Your task to perform on an android device: I want to search my cycling data in the Google Drive app in order to update my Peloton and Soul cycle subscriptions. 
Image 0: 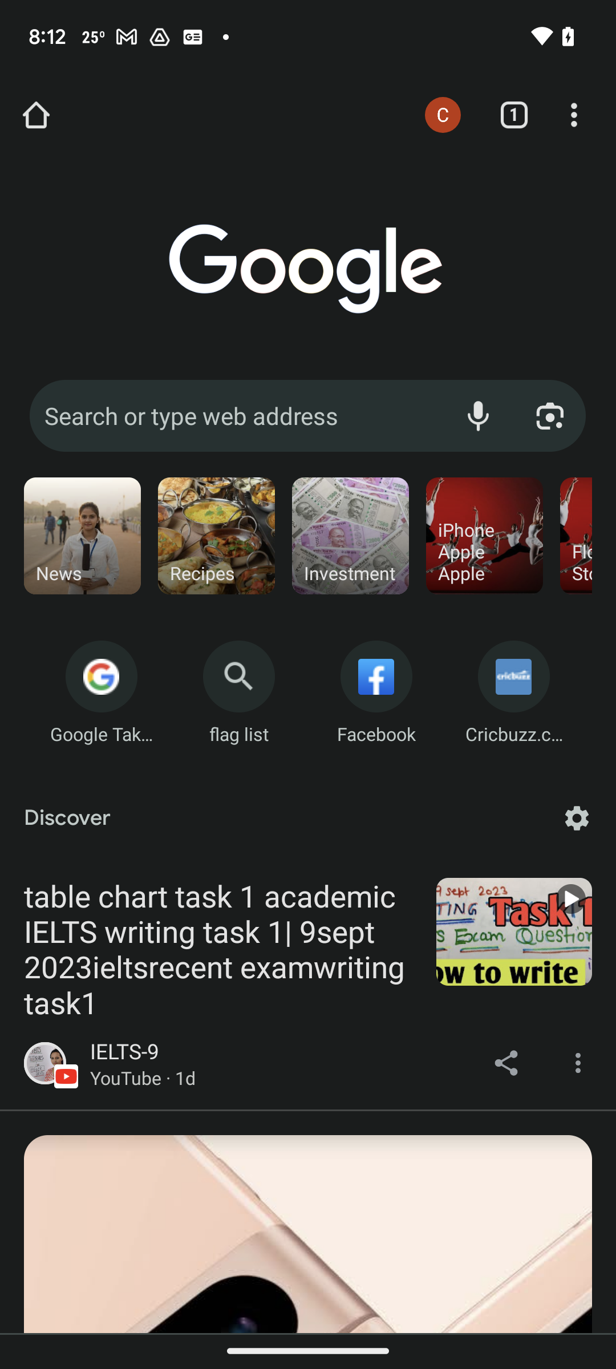
Open the google drive app
Step 0: open app "Drive"
Image 1: 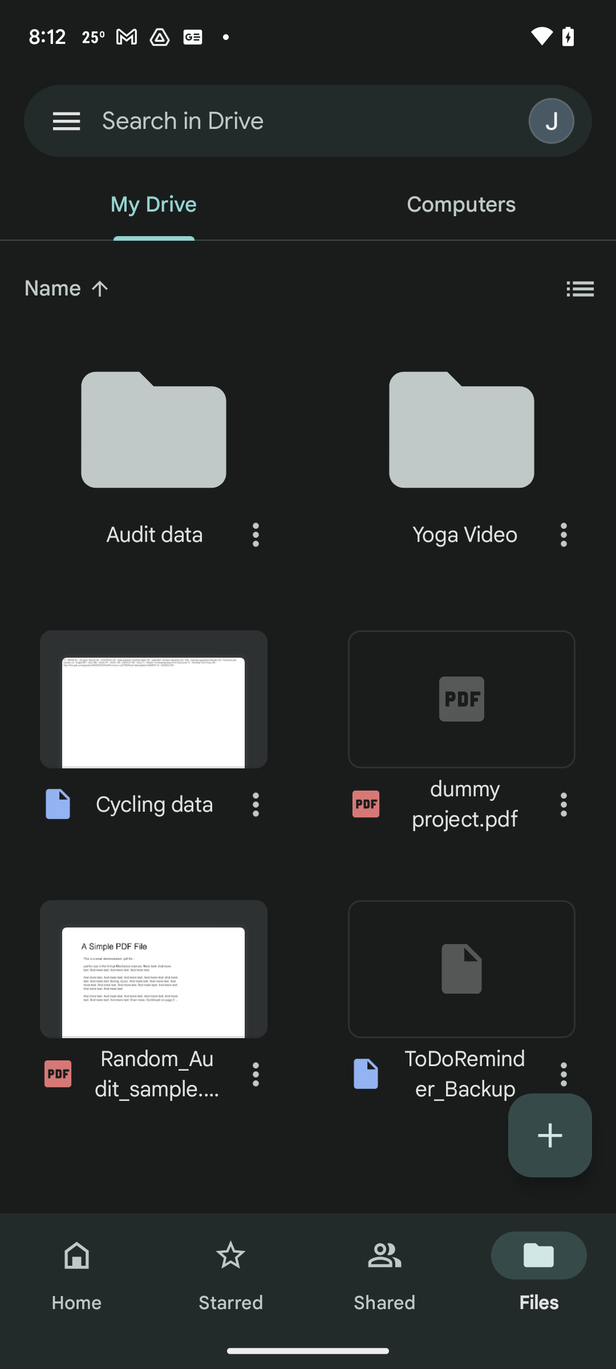
Click on the search bar at the top of the screen
Step 1: click (308, 121)
Image 2: 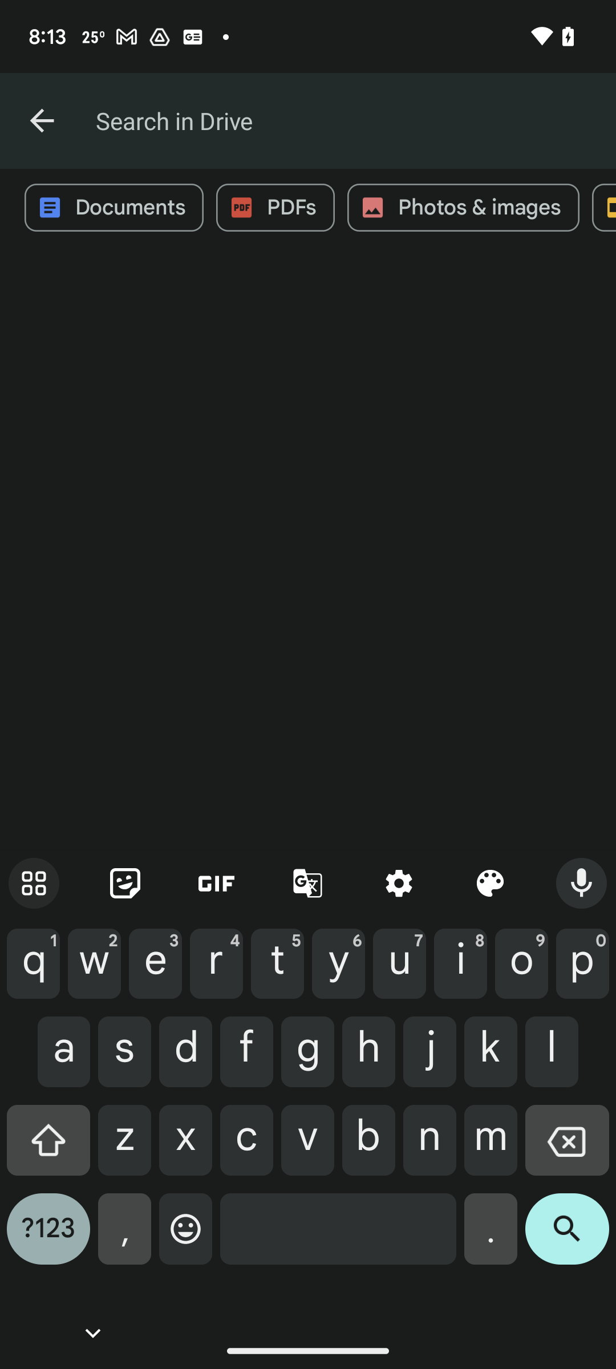
Search for cycling data
Step 2: type "cycling data"
Image 3: 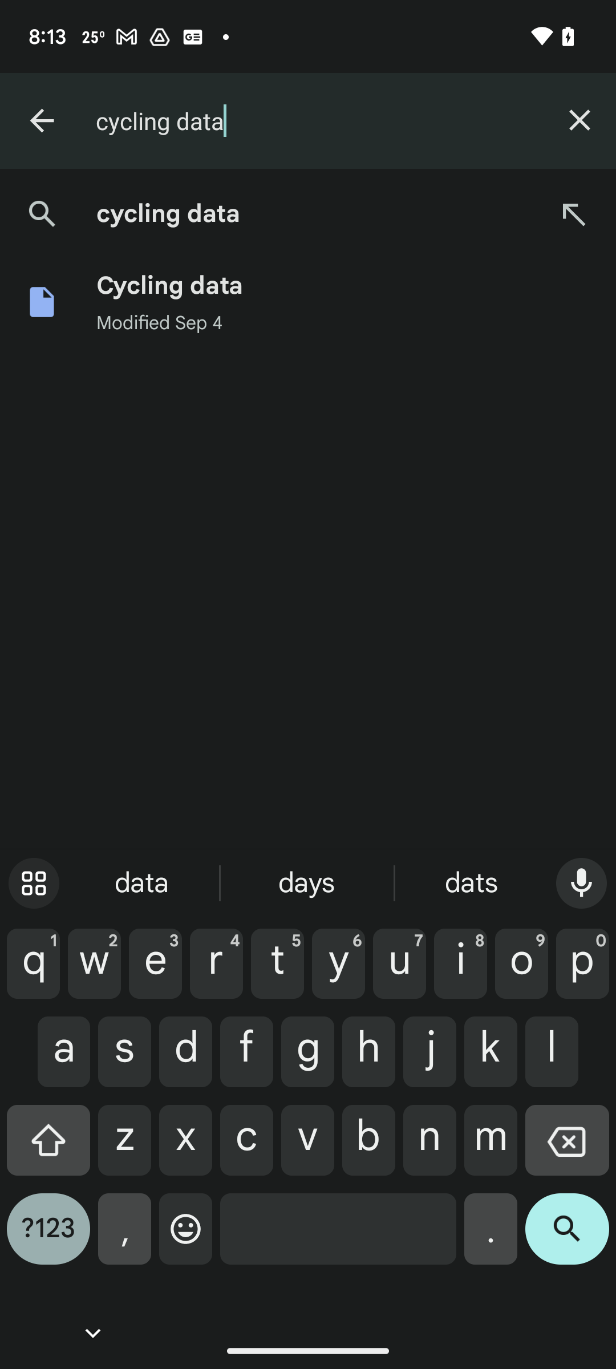
Click on the search icon on the keyboard
Step 3: click (567, 1238)